Your task to perform on an android device: In Alibaba.com app send a pickup location for Cyberhub at 4:00 PM if the seller accepts your offer
Image 0: 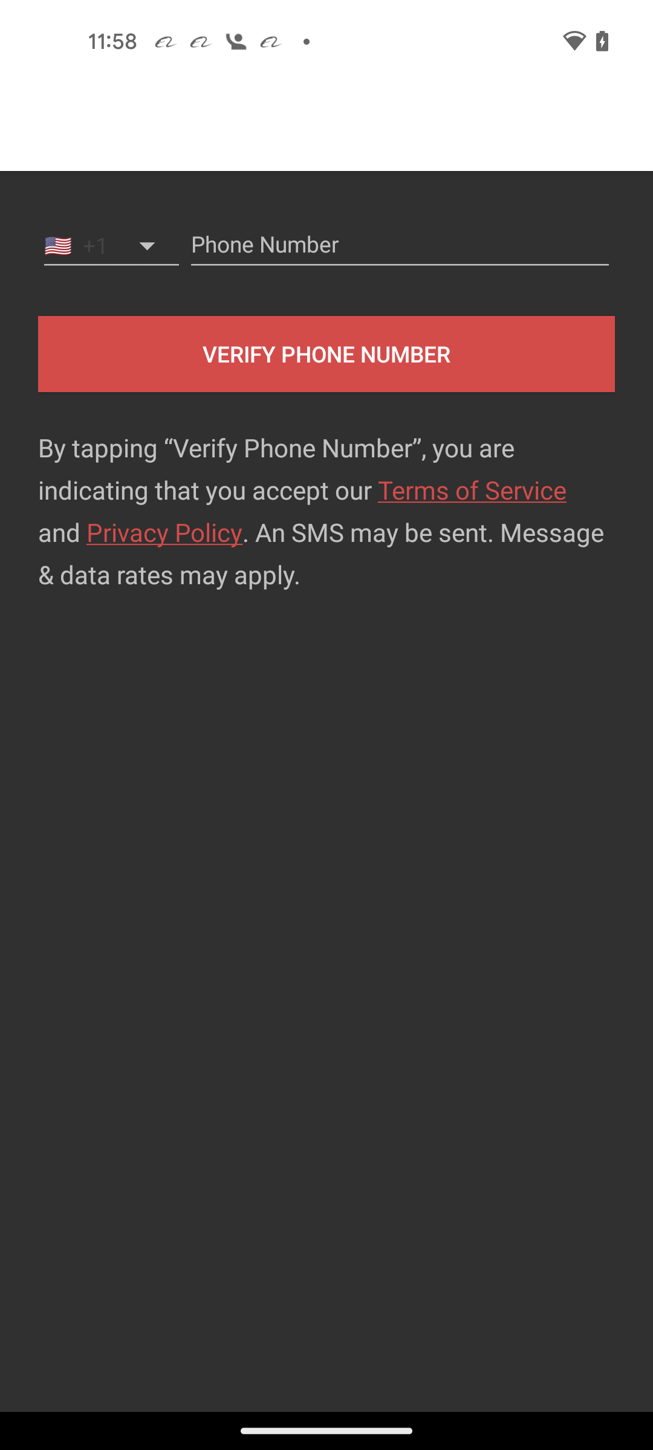
Open Alibaba.com app
Step 0: open app "Alibaba.com"
Image 1: 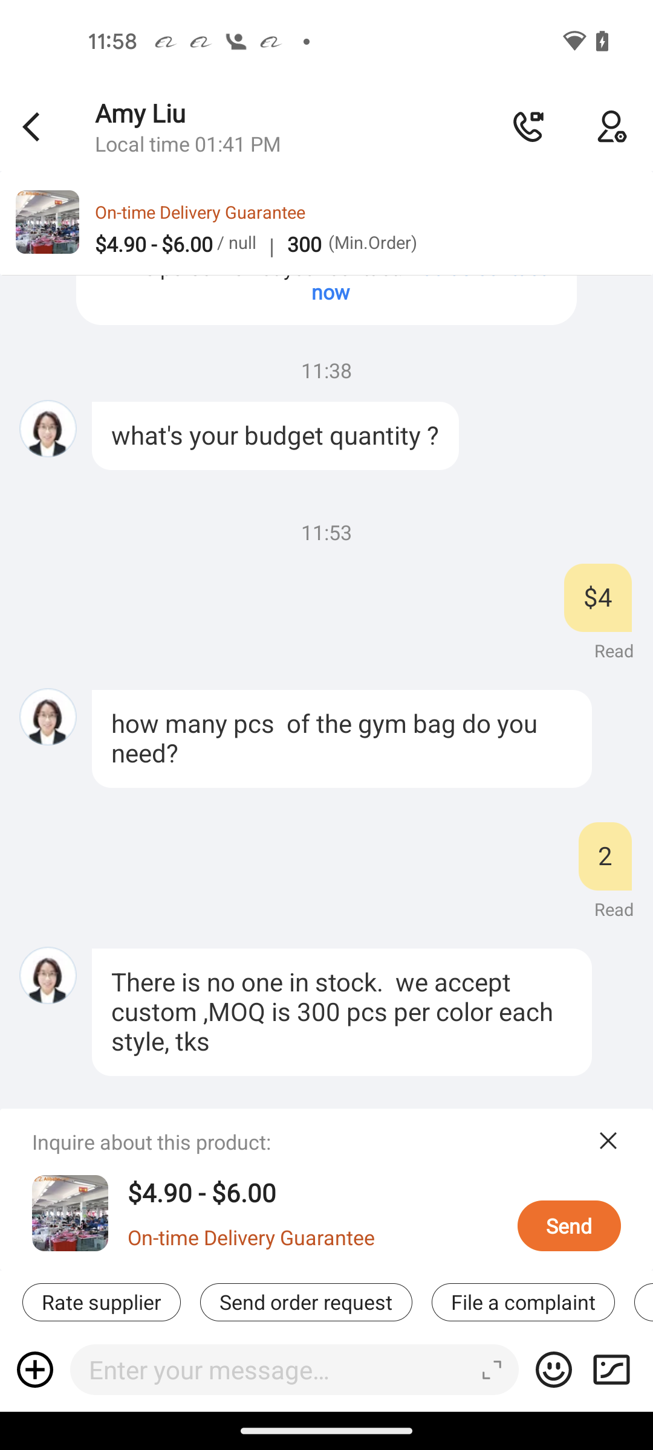
Click on the Chat box at the bottom of the screen
Step 1: click (267, 1369)
Image 2: 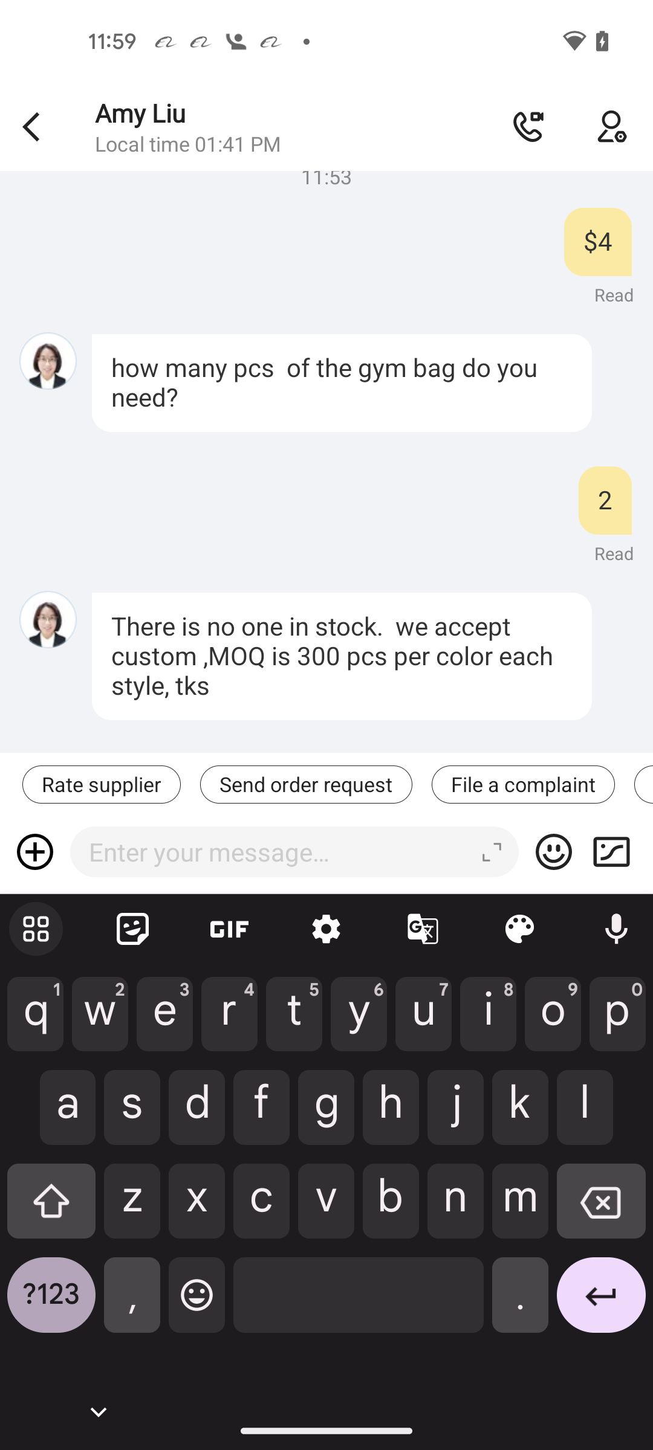
type my location cyberhub  at 4:00 PM
Step 2: type " my location cyberhub at 4:00 PM""
Image 3: 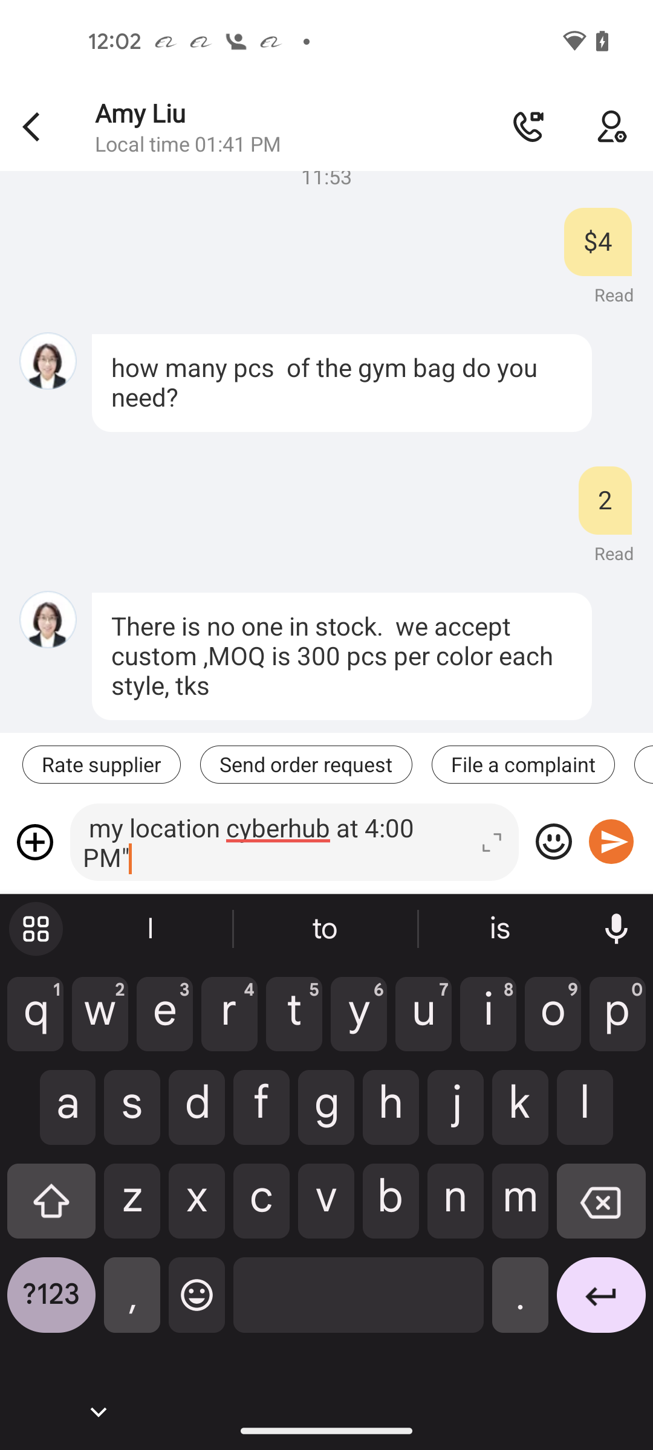
Click on Send button
Step 3: click (611, 842)